Your task to perform on an android device: Open TuneIn Radio app, find Radio Sharda 90.4 FM and play this station
Image 0: 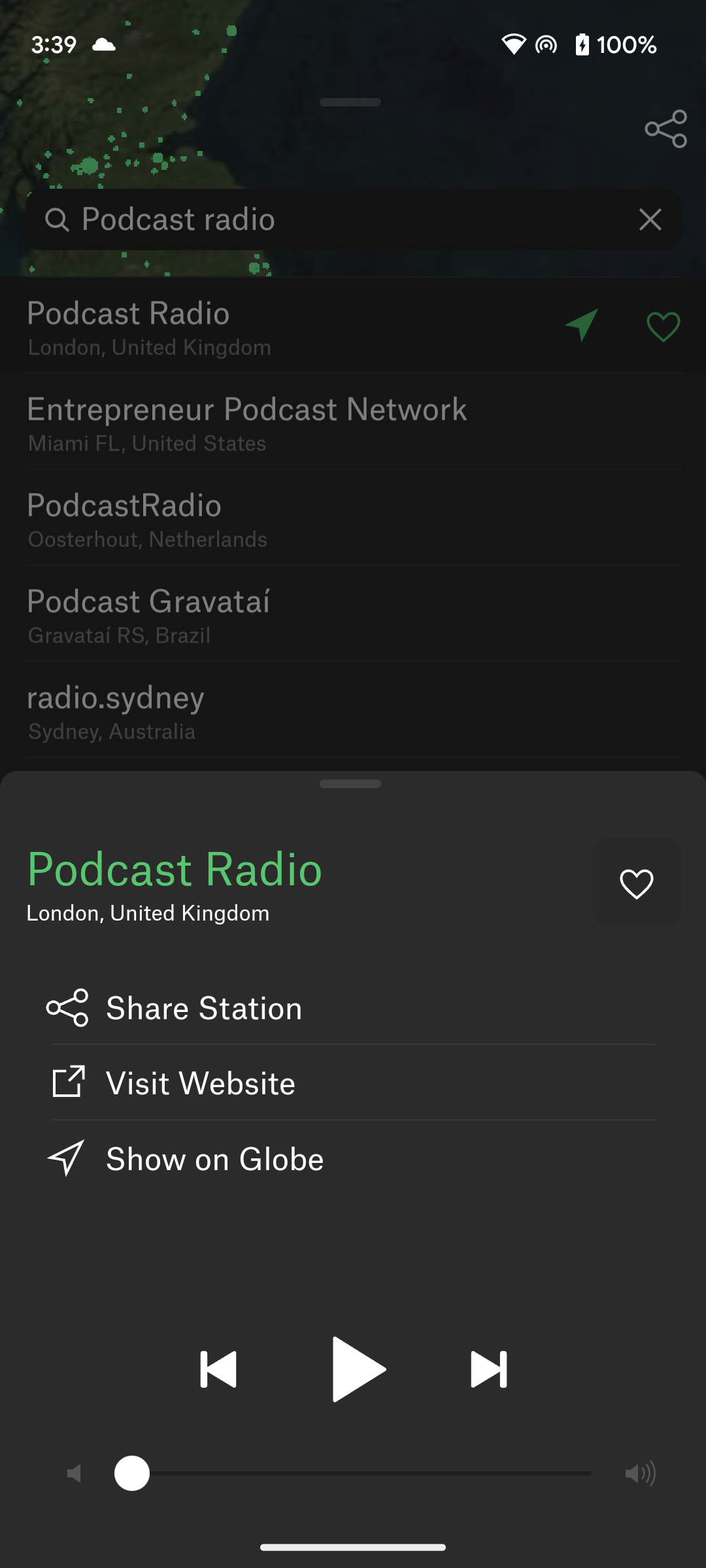
Open TuneIn Radio app
Step 0: open app "TuneIn Radio"
Image 1: 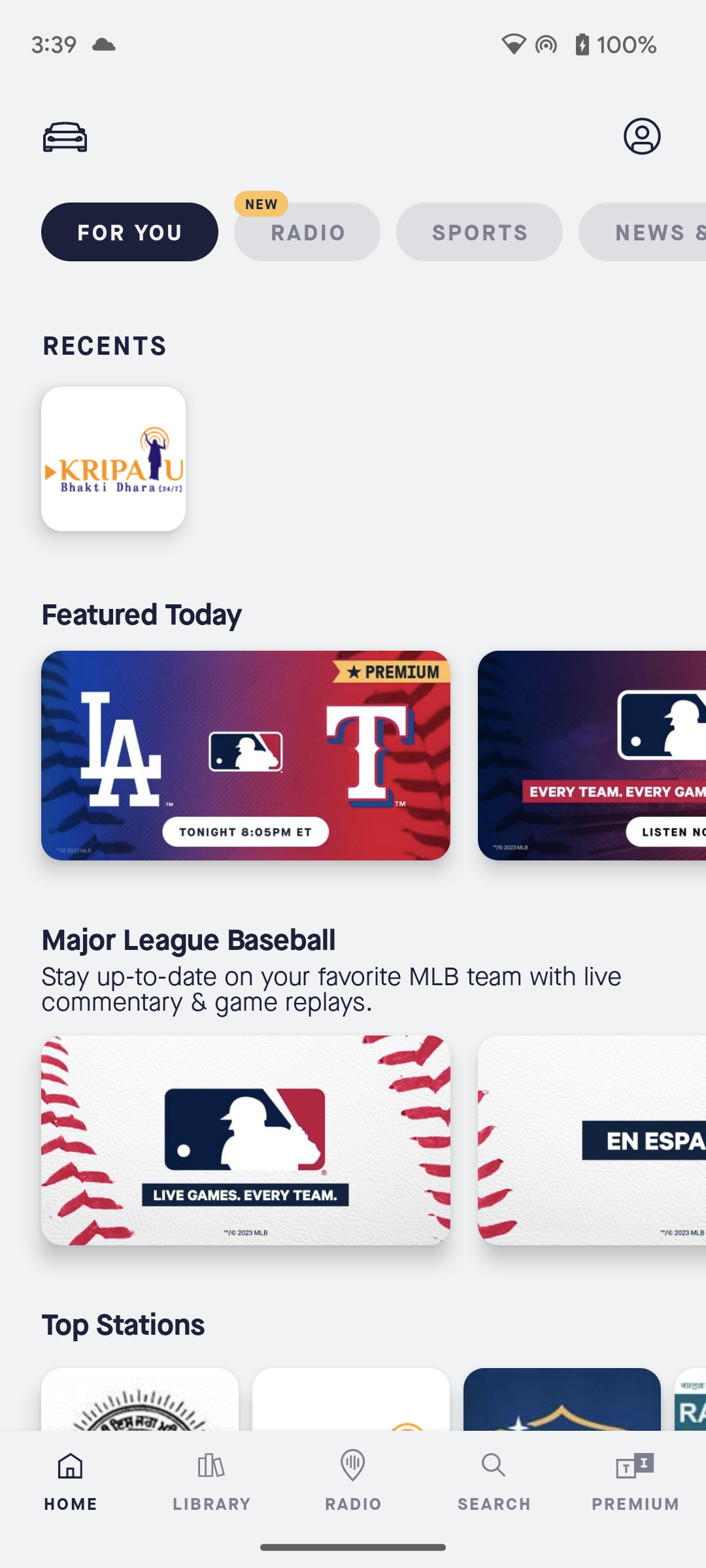
Click on the search icon at the bottom of the screen
Step 1: click (494, 1478)
Image 2: 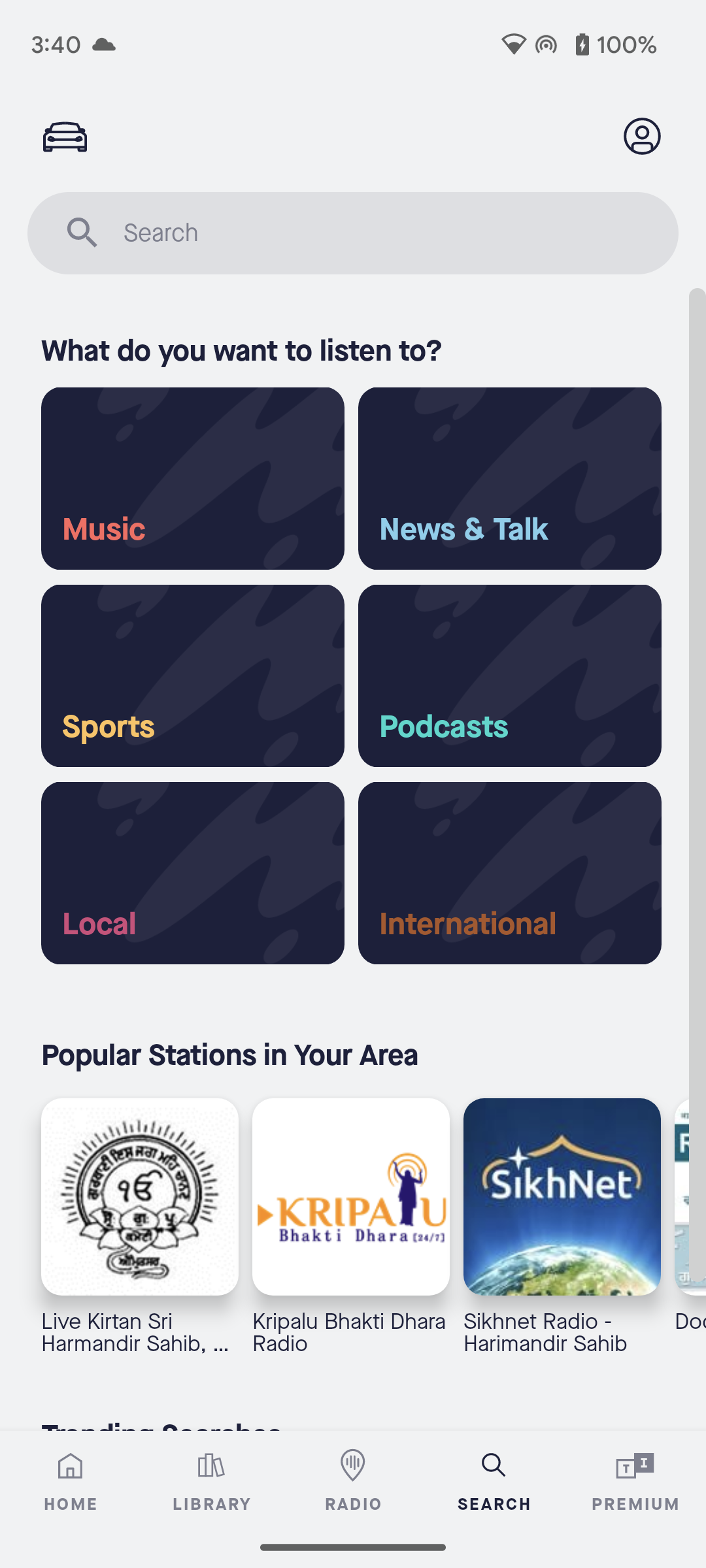
Click on the search bar 
Step 2: click (387, 233)
Image 3: 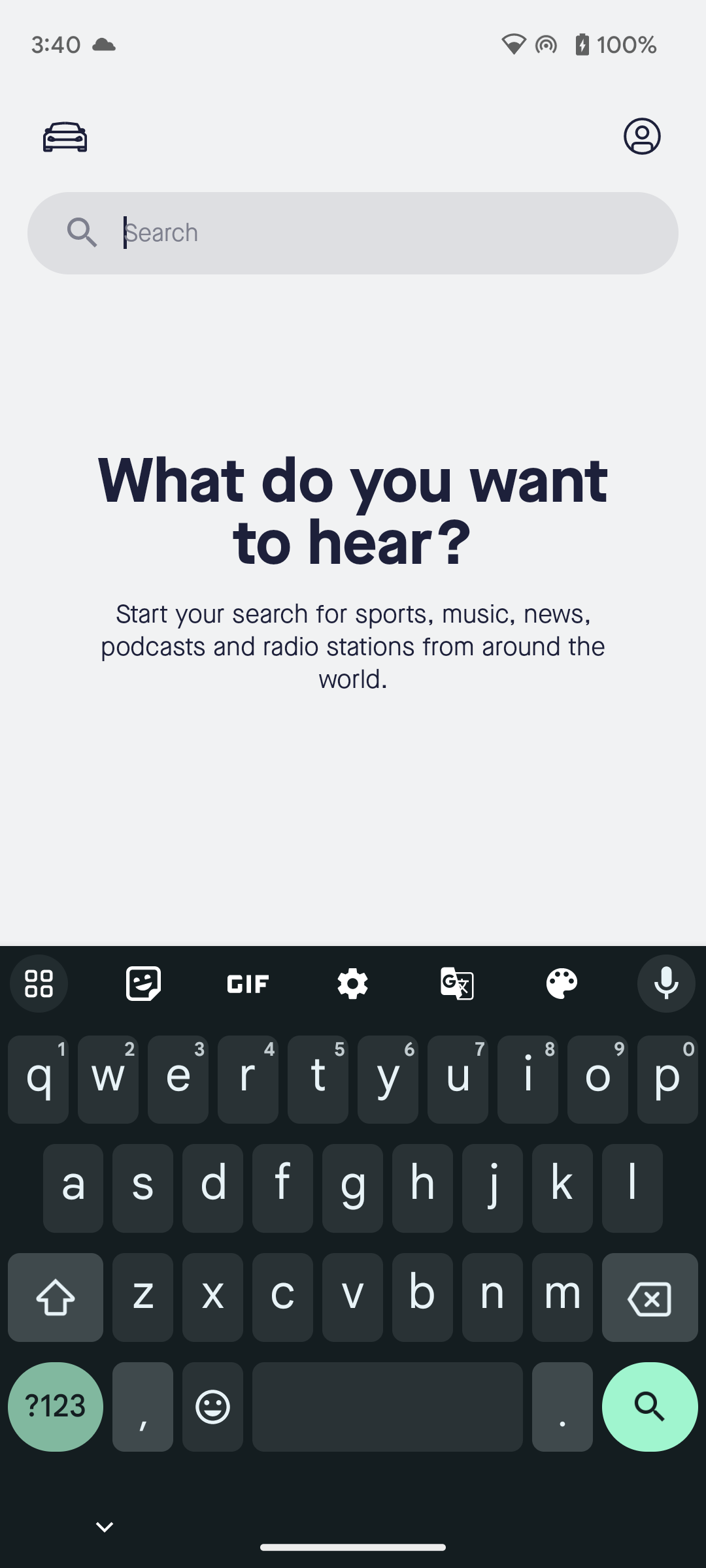
Type Radio Sharda 90.4 FM in search bar 
Step 3: type "Radio Sharda 90.4 FM"
Image 4: 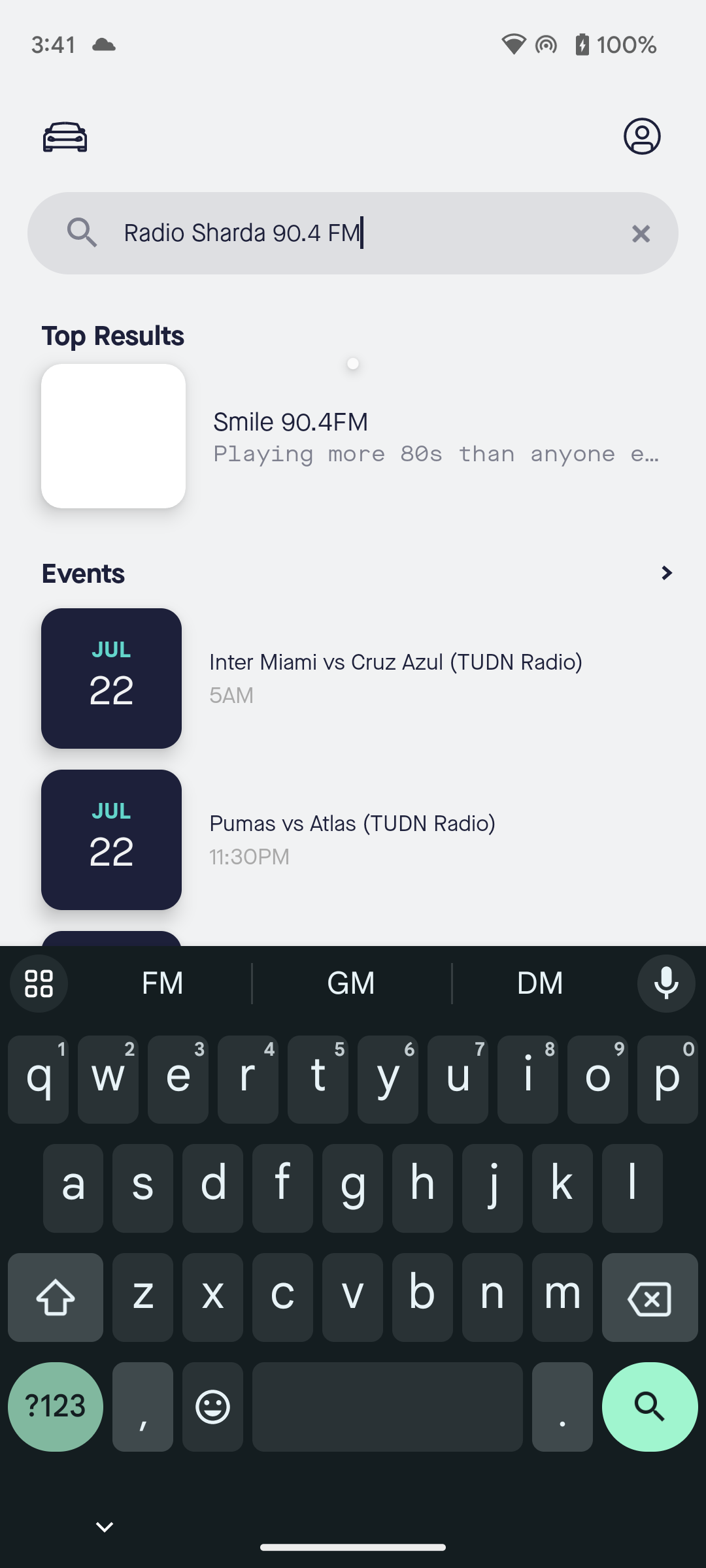
Type Radio Sharda 90.4 FM in search bar 
Step 4: wait
Image 6: 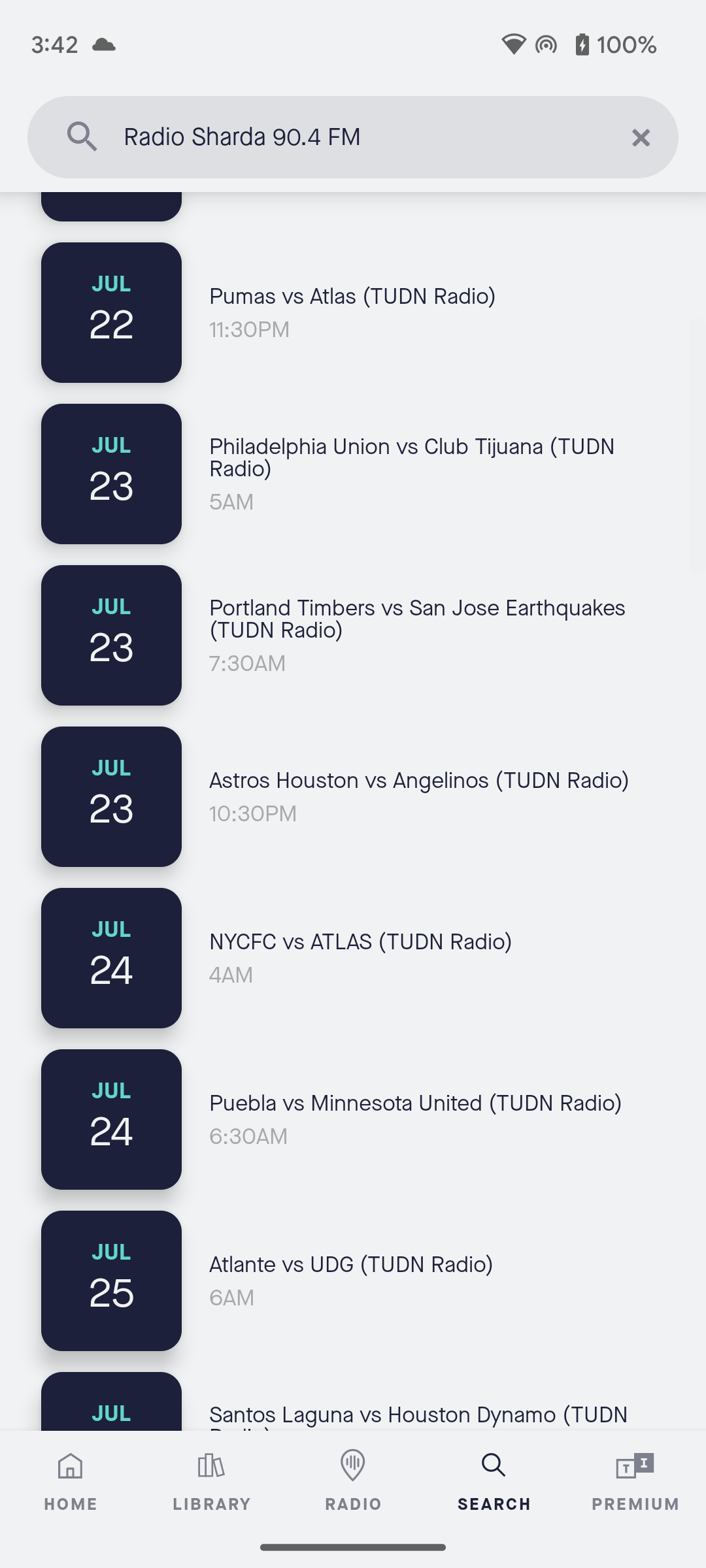
Scroll down to view the radio stations
Step 6: scroll down
Image 7: 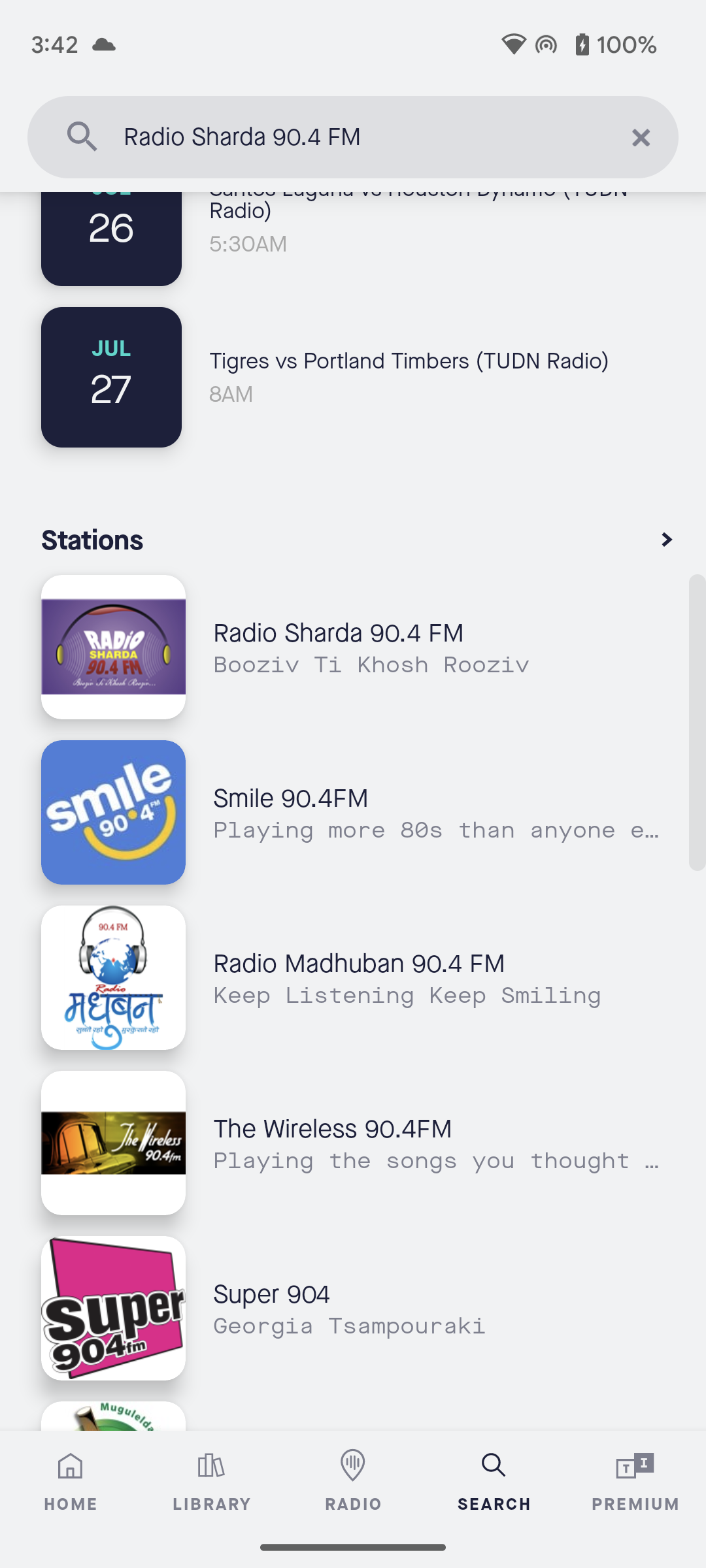
Click on the Radio Sharda 90.4 FM to play it
Step 7: click (439, 632)
Image 8: 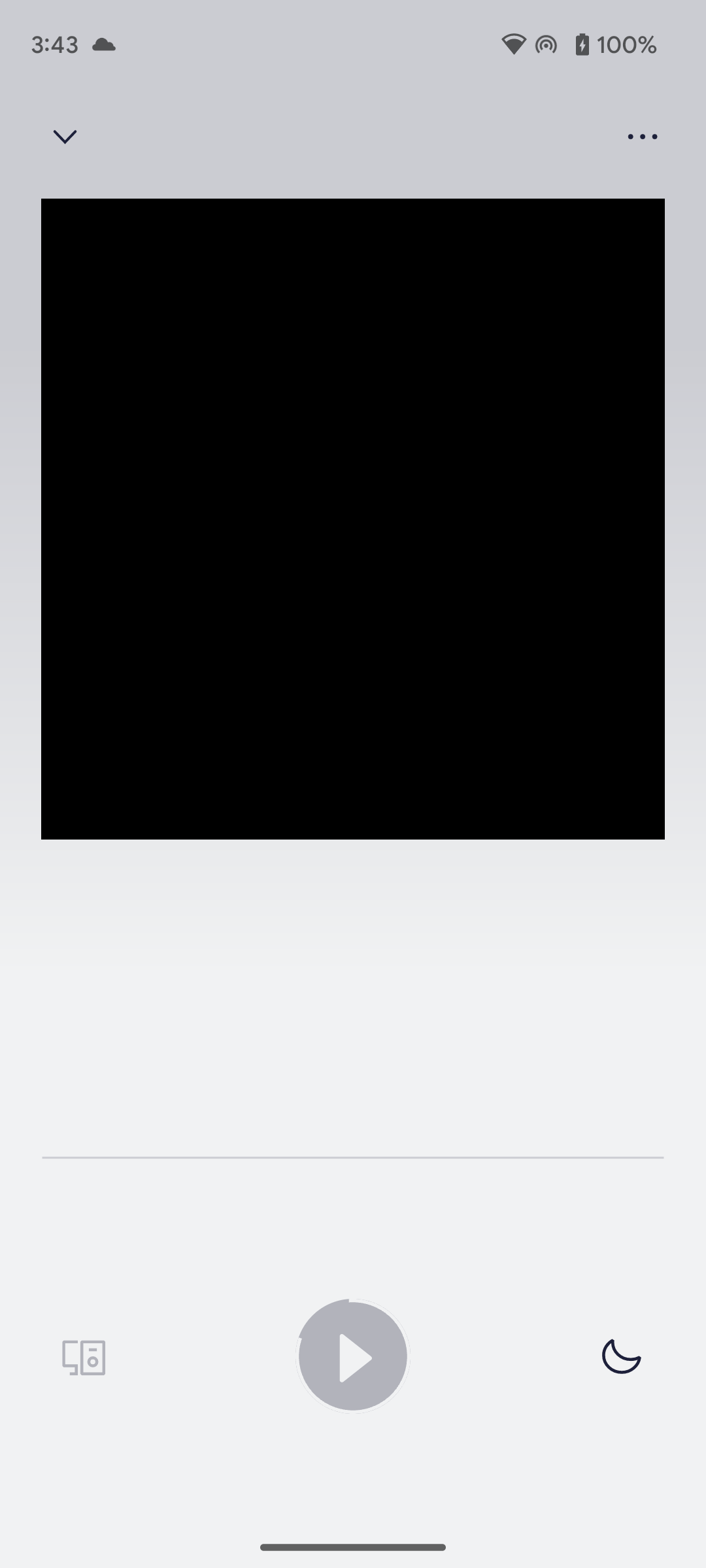
Click on the Radio Sharda 90.4 FM to play it
Step 8: wait